Your task to perform on an android device: In the CruiseMapper app, view the schedule for 2nd September.
Image 0: 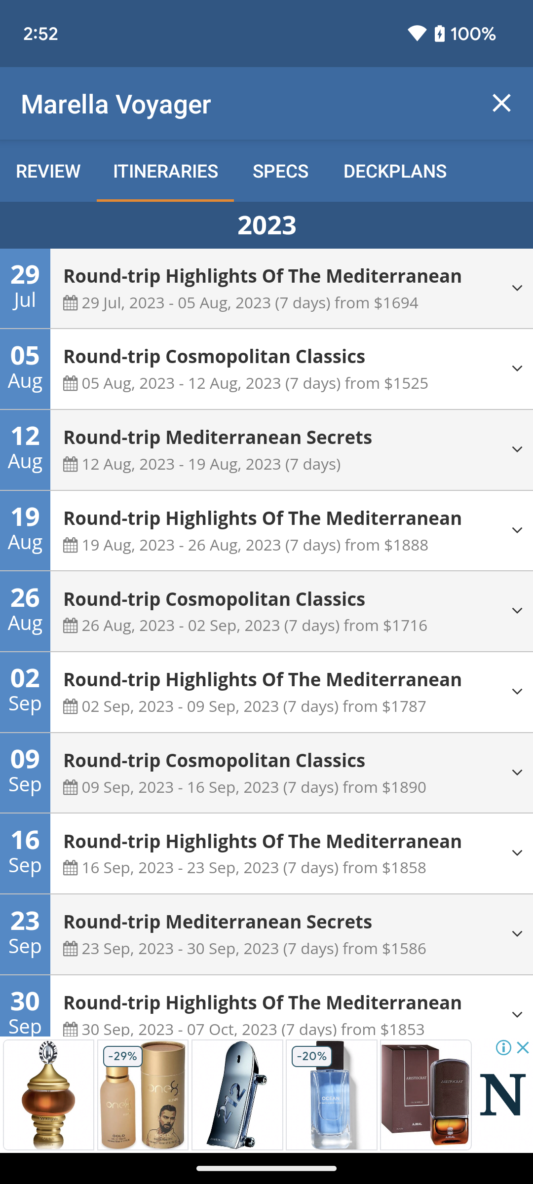
Click on the Round-trip scheduled on 2nd September.
Step 0: click (287, 679)
Image 1: 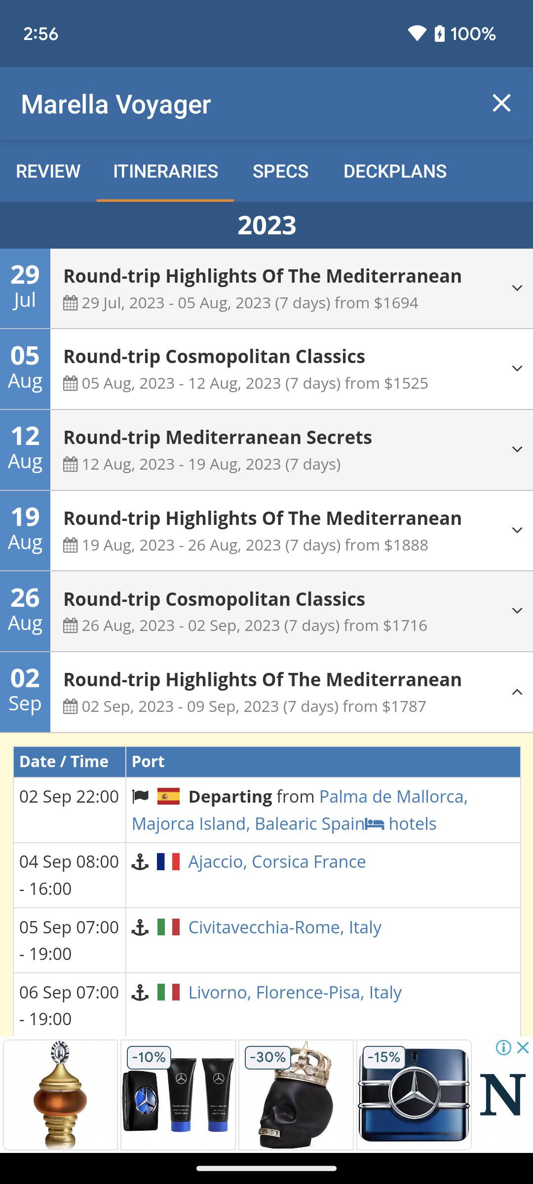
Scroll up on the screen.
Step 1: scroll down